Your task to perform on an android device: Show me the reviews of other buyers of LISTA trekking poles on the Flipkart app.
Image 0: 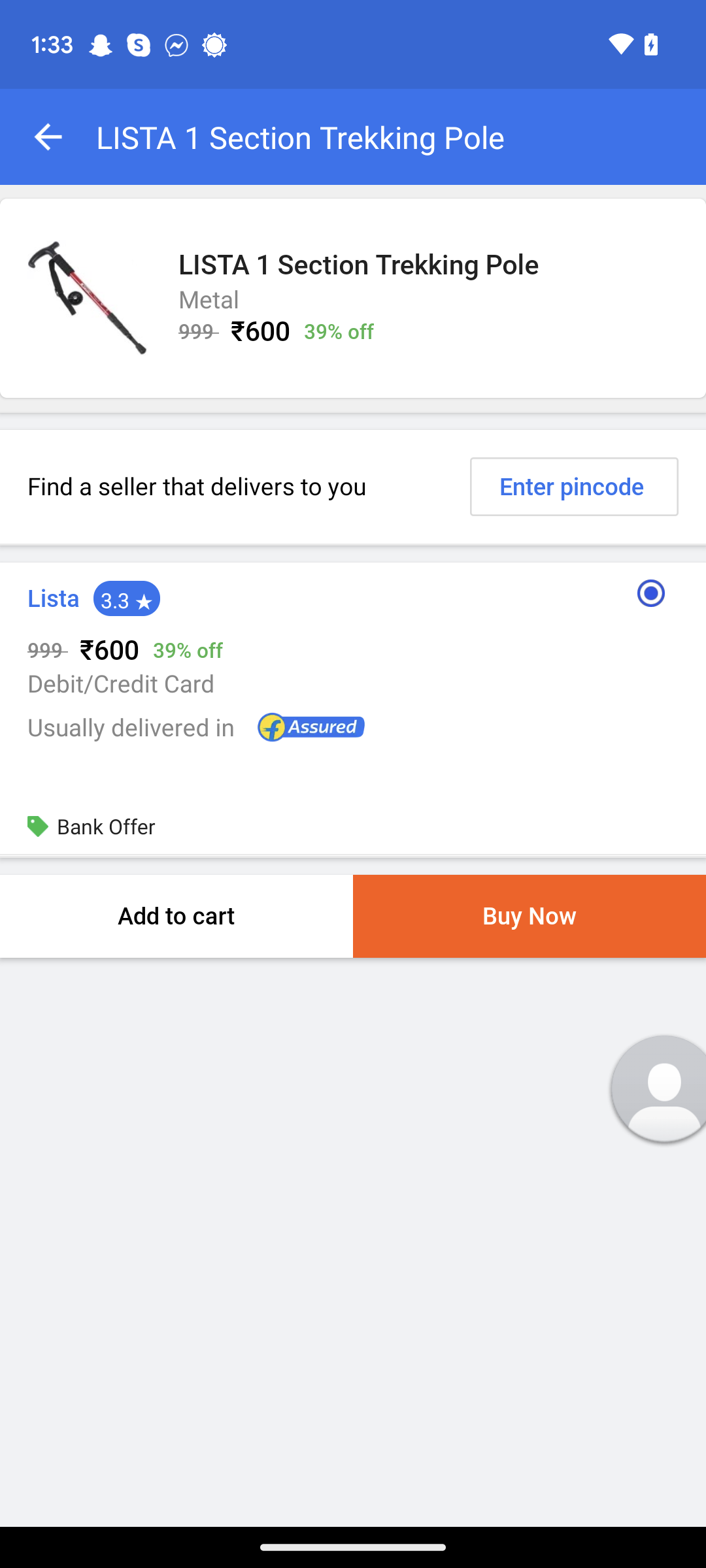
Go back.
Step 0: press back button
Image 1: 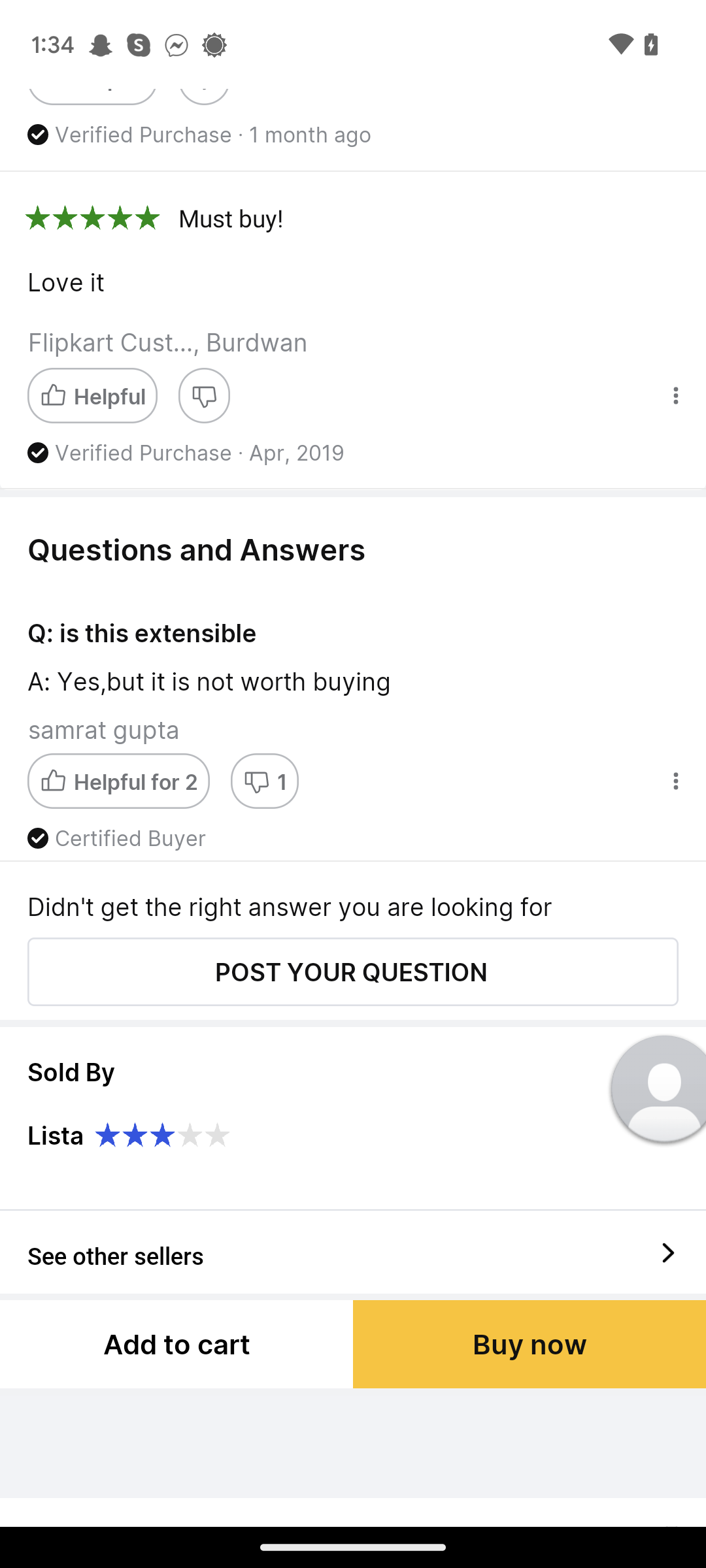
Scroll down on the screen until you see other buyers reviews.
Step 1: scroll up